Your task to perform on an android device: In the Urbanic app, I would like to save the Denim Jacket with Raw Hem since it seems like an amazing deal.
Image 1: 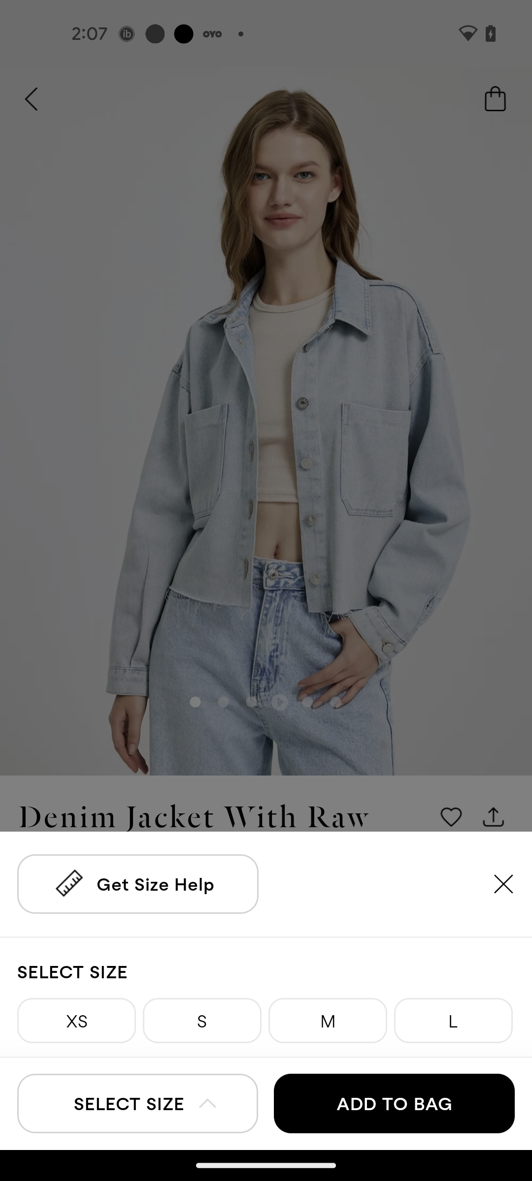
Select the S Size option
Step 1: click (174, 1028)
Image 2: 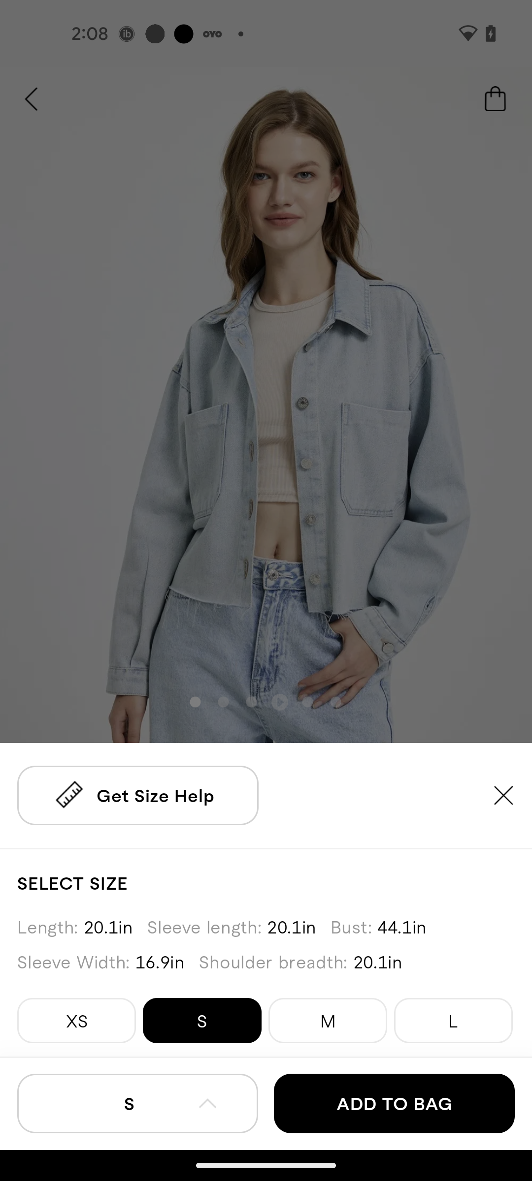
Click on the Add to Bag button
Step 2: click (394, 1103)